Your task to perform on an android device: Open an existing Shopping list docs file in the google docs app
Image 0: 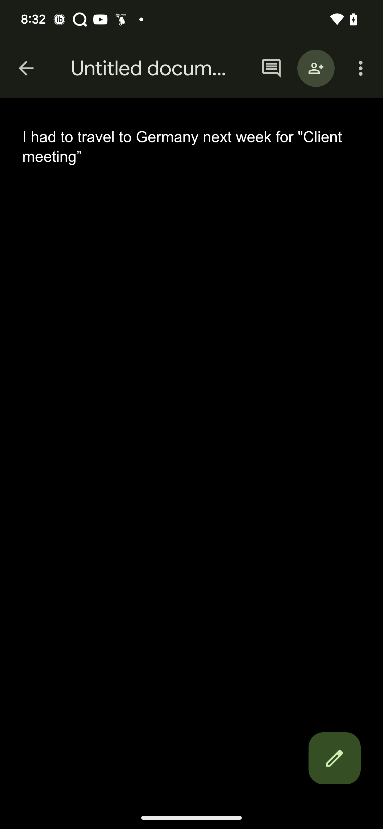
Go back to the previous page
Step 0: press back button